Your task to perform on an android device: Open the Blossom app and get the care tips of snake plant.
Image 0: 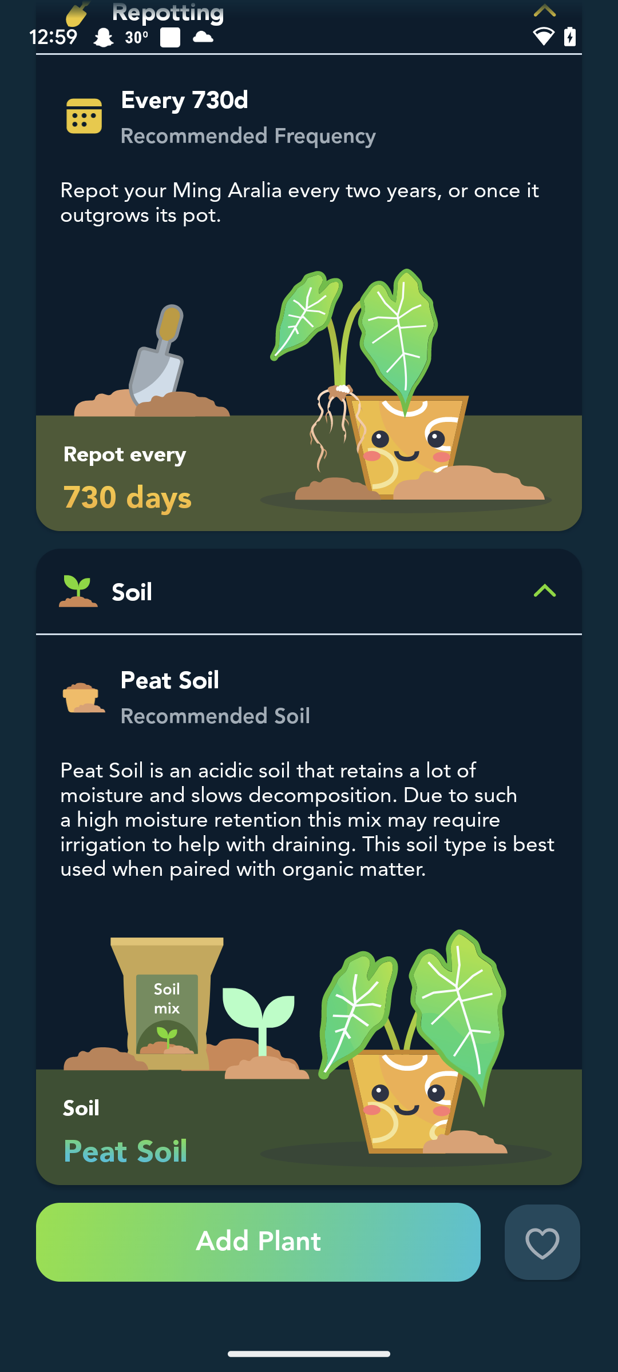
Open the Blossom app
Step 0: open app "Blossom"
Image 1: 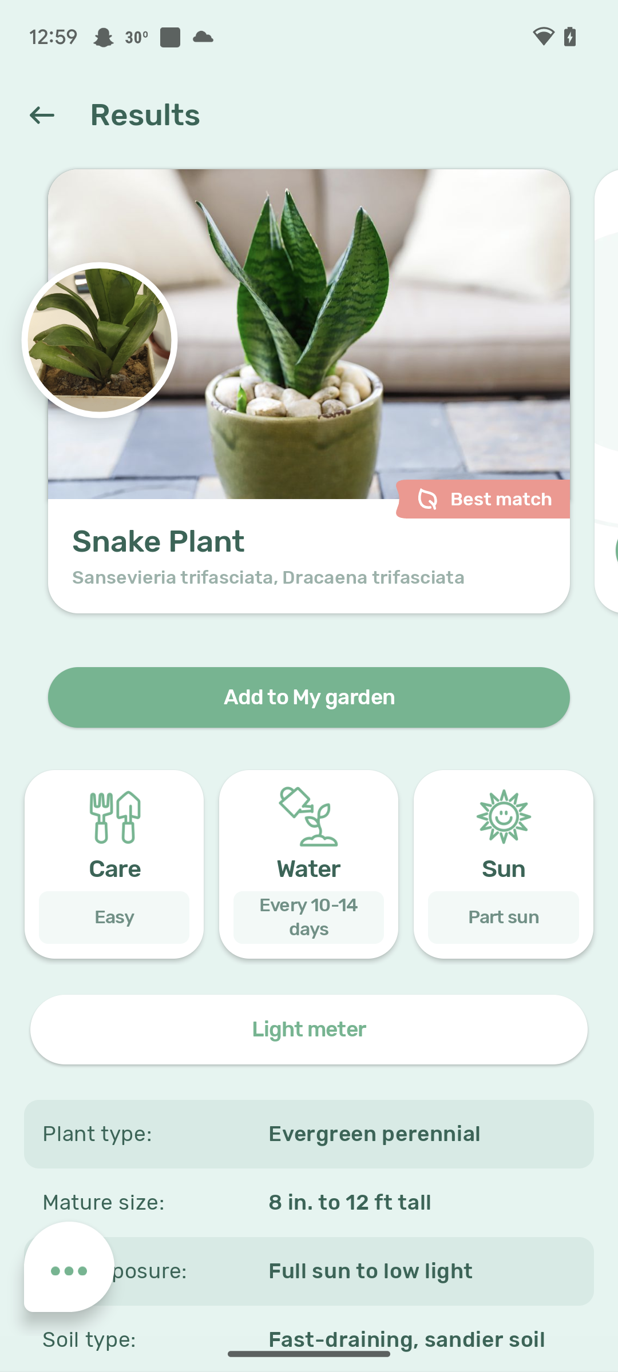
Swipe up 
Step 1: scroll down
Image 3: 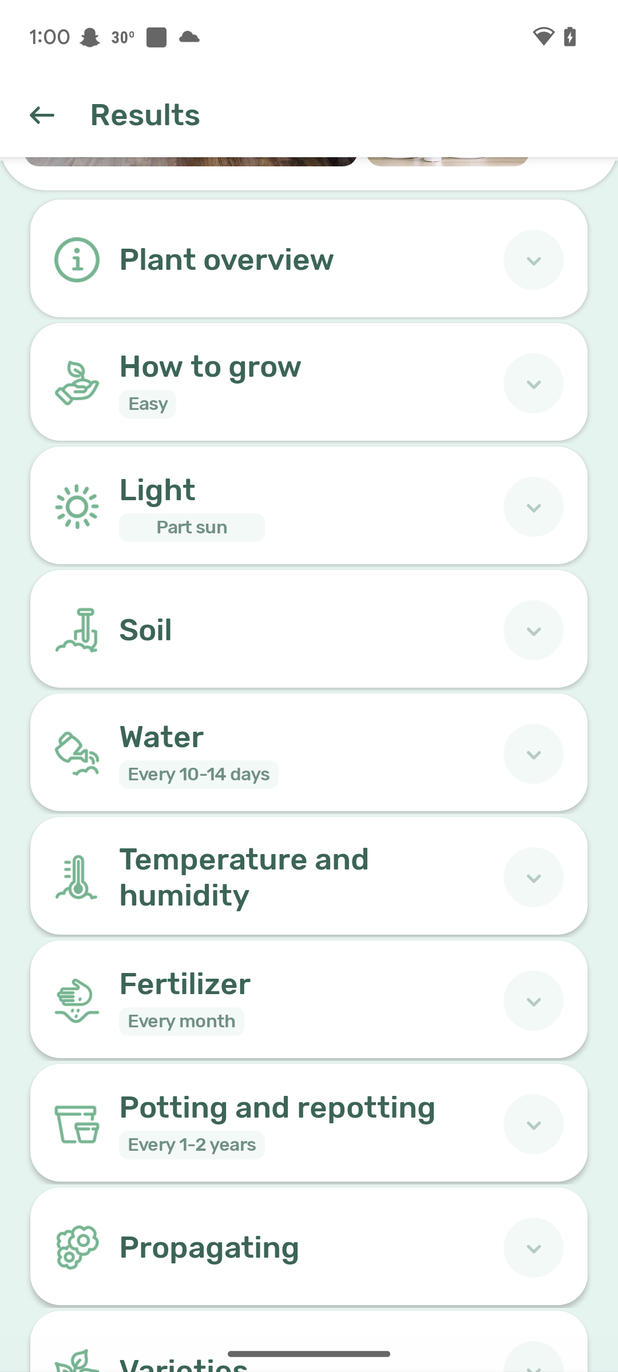
Open the light drop down
Step 3: click (299, 490)
Image 4: 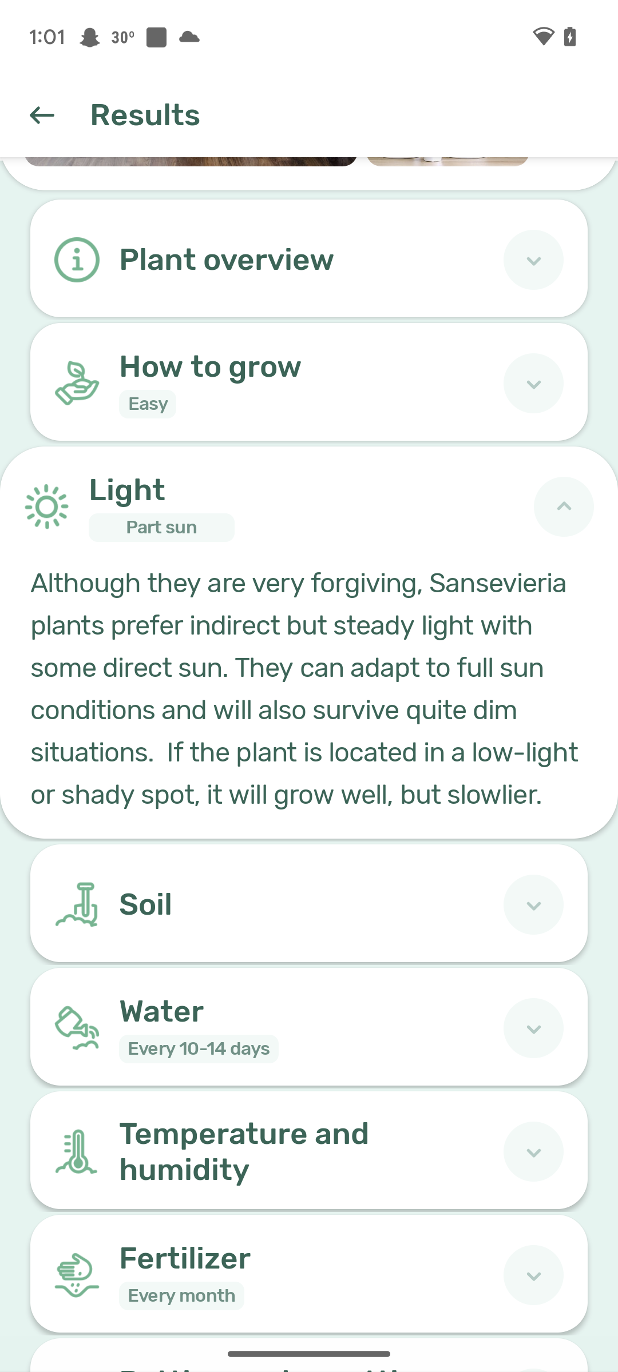
Open the soil drop down
Step 4: click (299, 904)
Image 5: 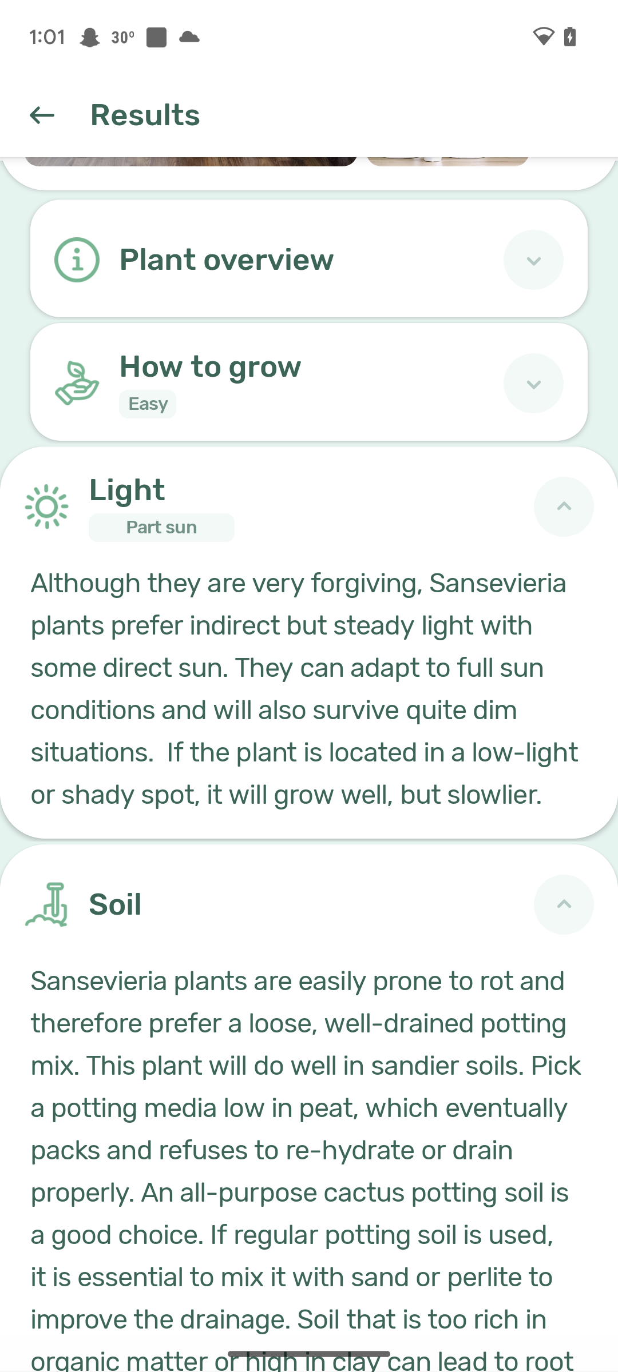
swipe up
Step 5: scroll down
Image 6: 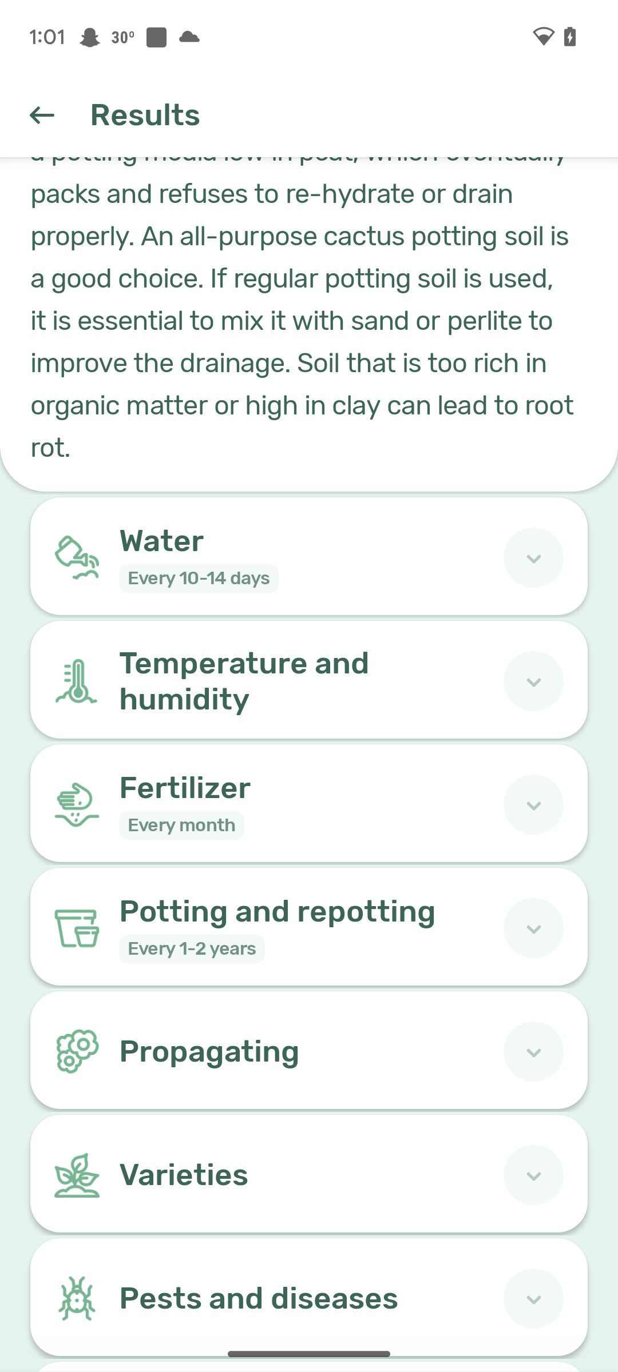
Open the water drop down
Step 6: click (299, 541)
Image 7: 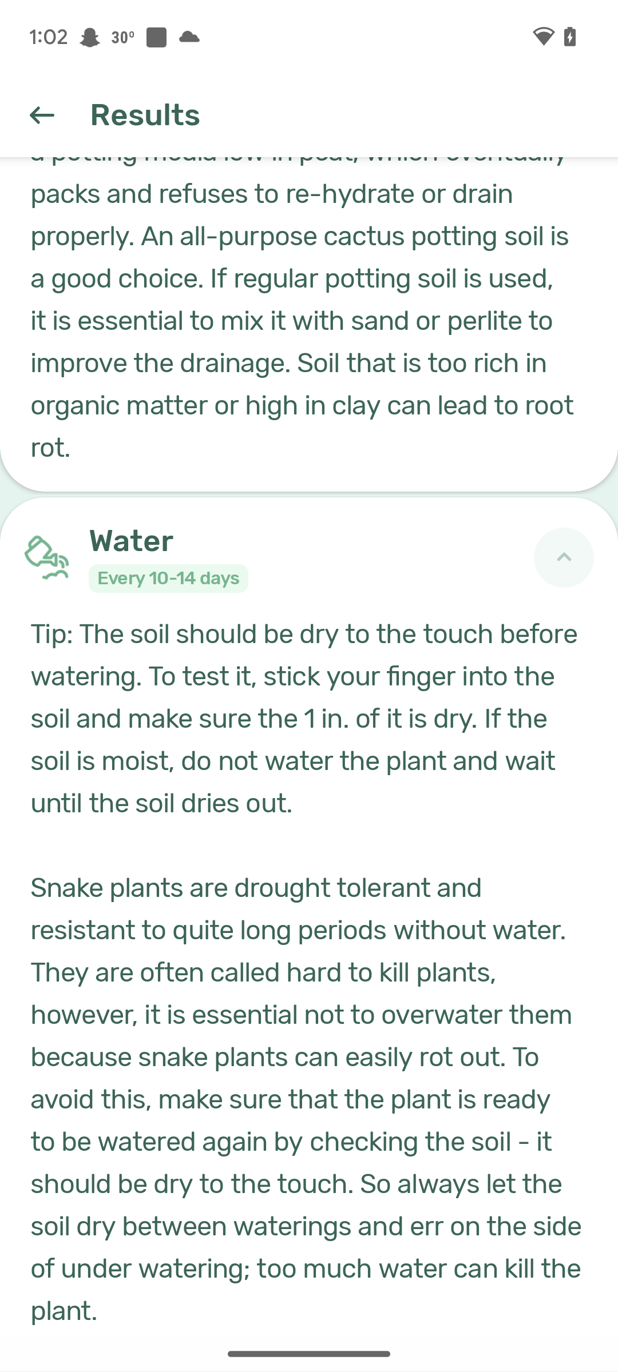
swipe up
Step 7: scroll down
Image 8: 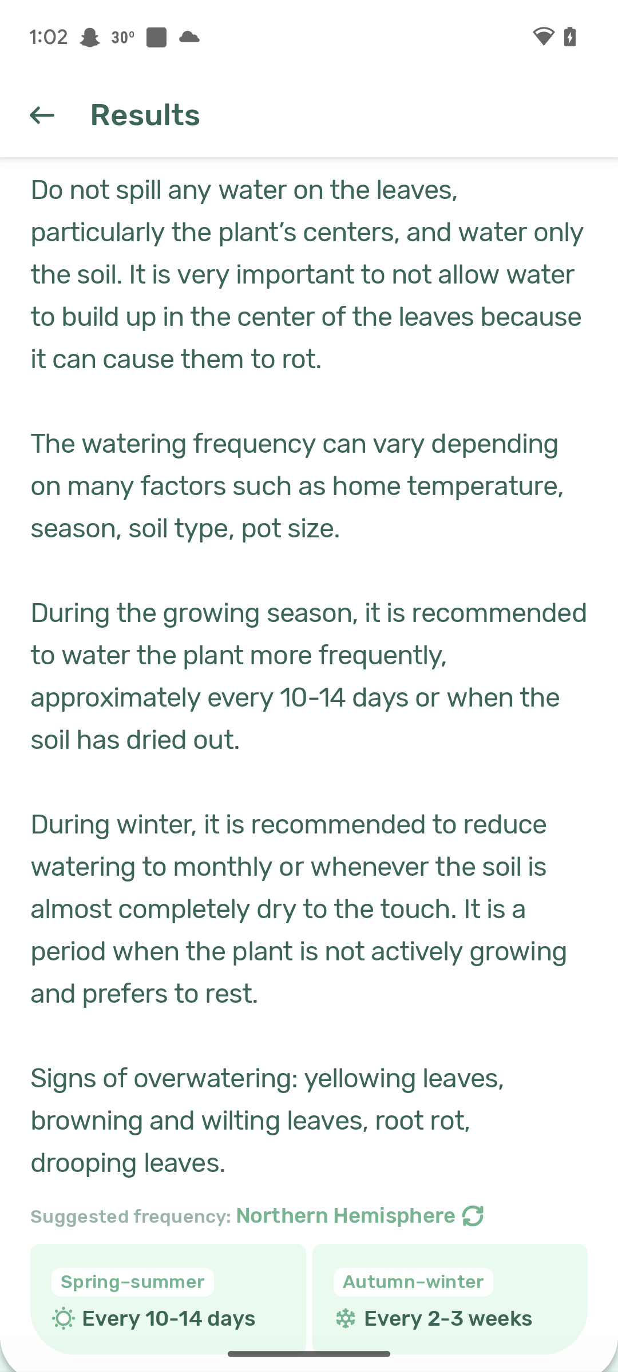
swipe up
Step 8: scroll down
Image 9: 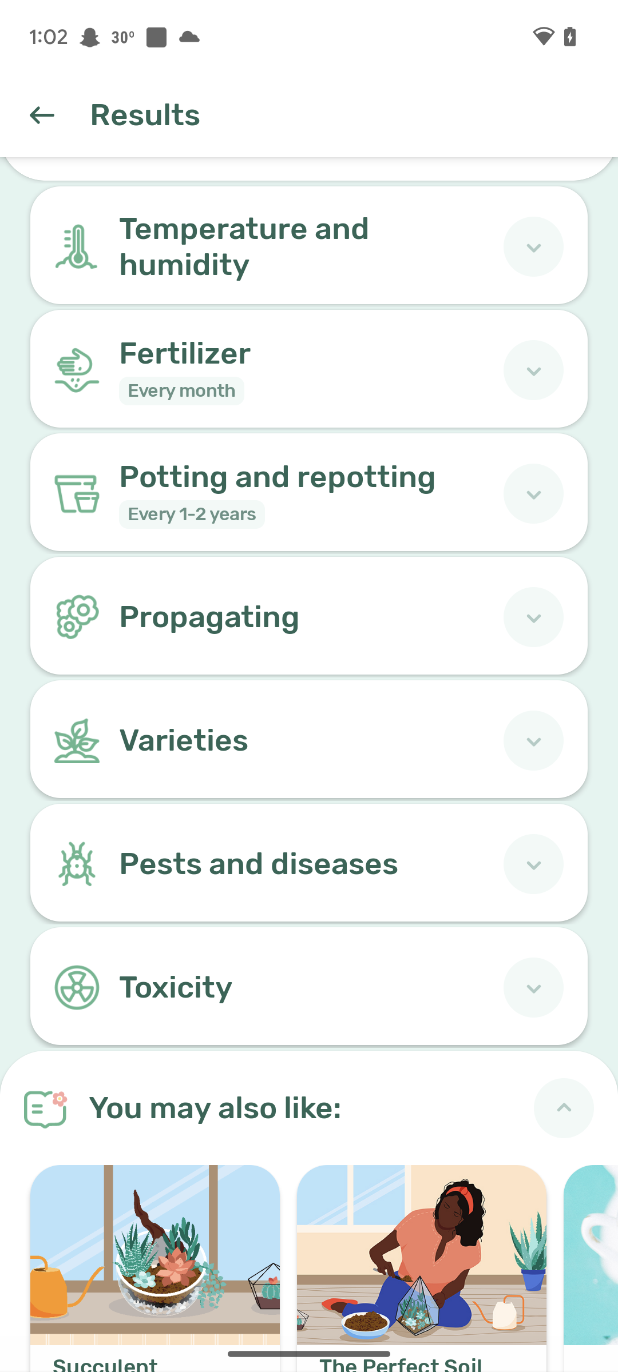
Open the temperature and humidity drop down
Step 9: click (299, 246)
Image 10: 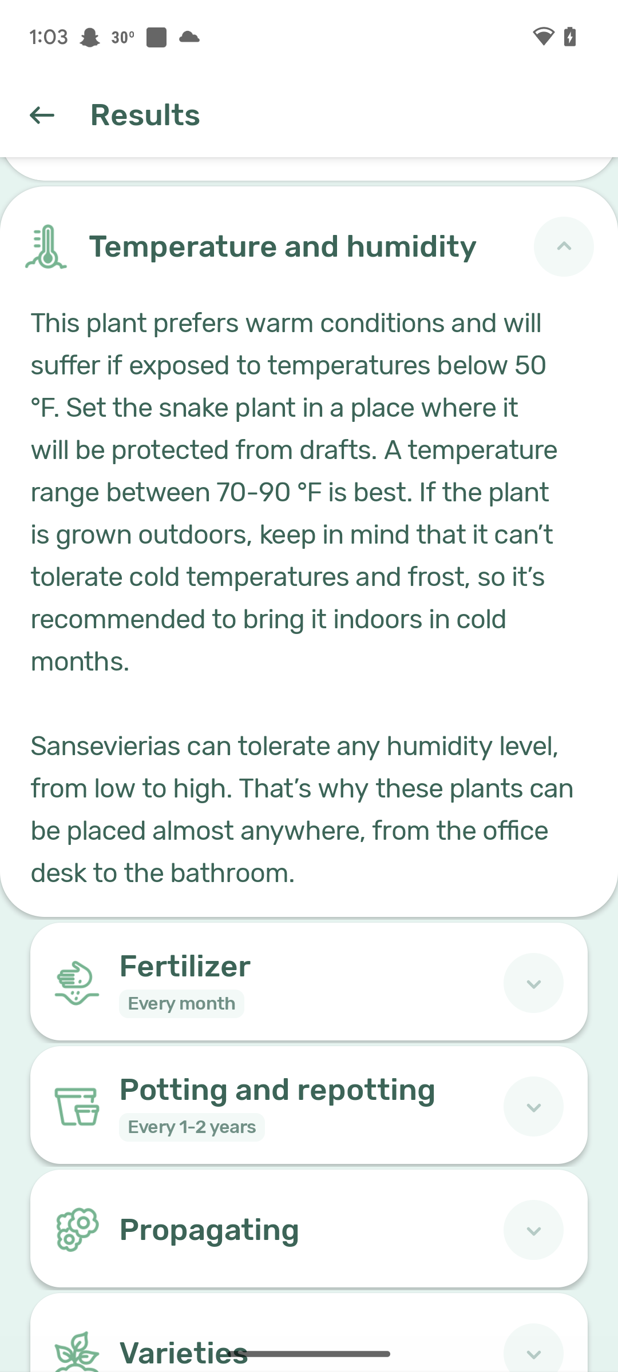
Open the fertilizer drop down
Step 10: click (299, 966)
Image 11: 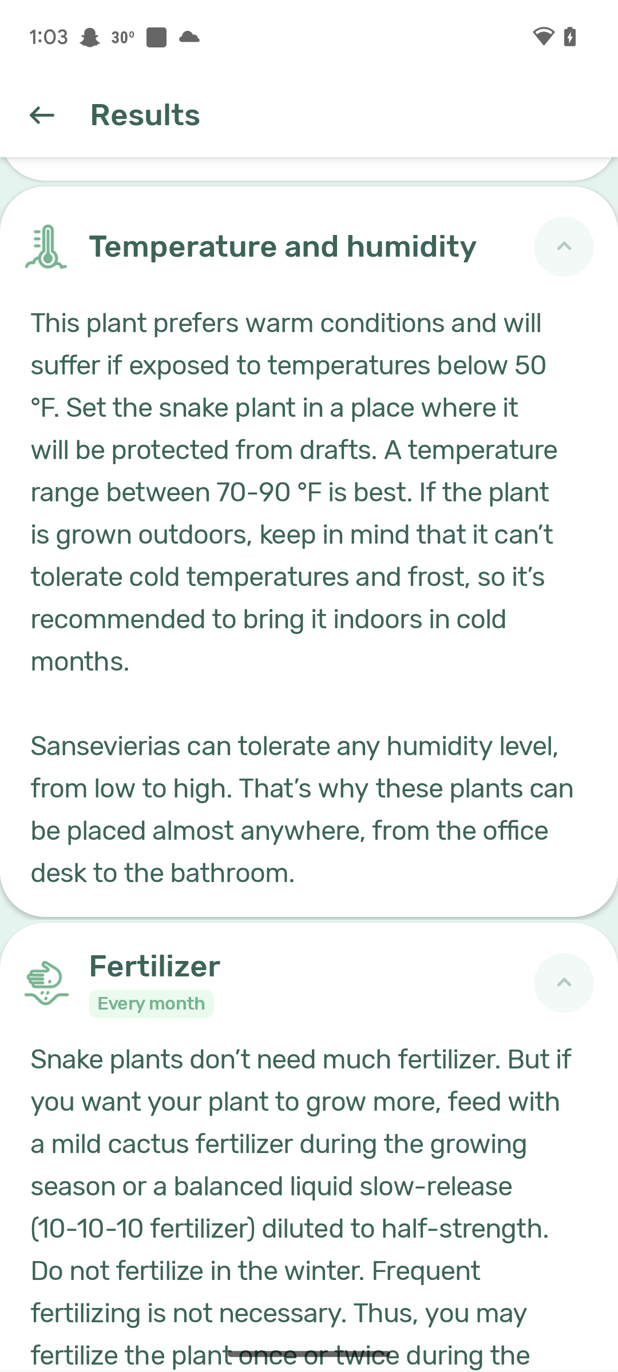
Swipe up
Step 11: scroll down
Image 13: 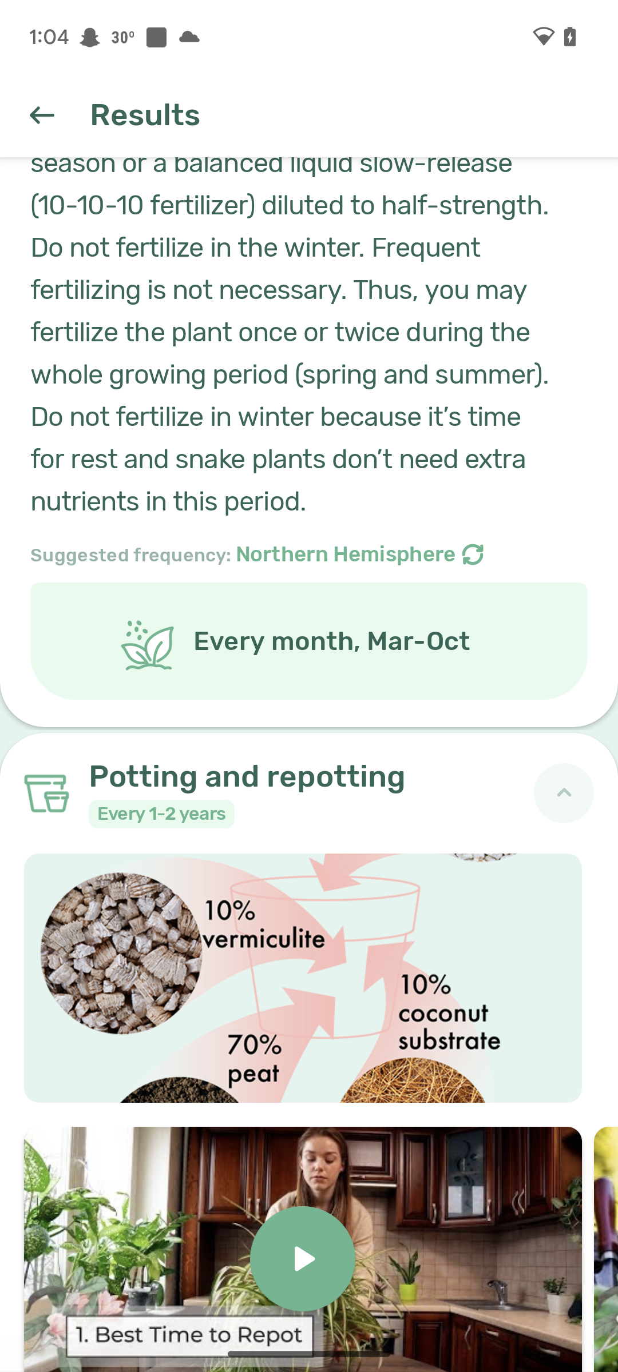
swipe up
Step 13: scroll down
Image 14: 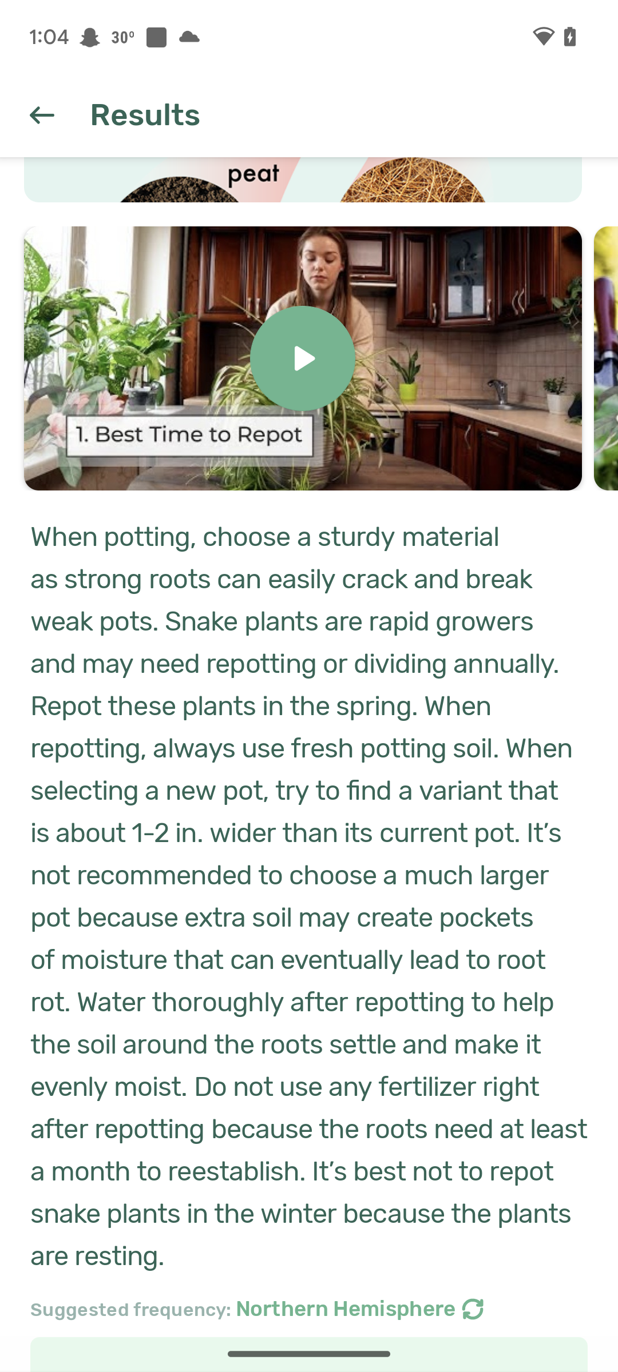
swipe up
Step 14: scroll down